Your task to perform on an android device: Open Google Maps app & find the attraction place Leisure Valley Park
Image 0: 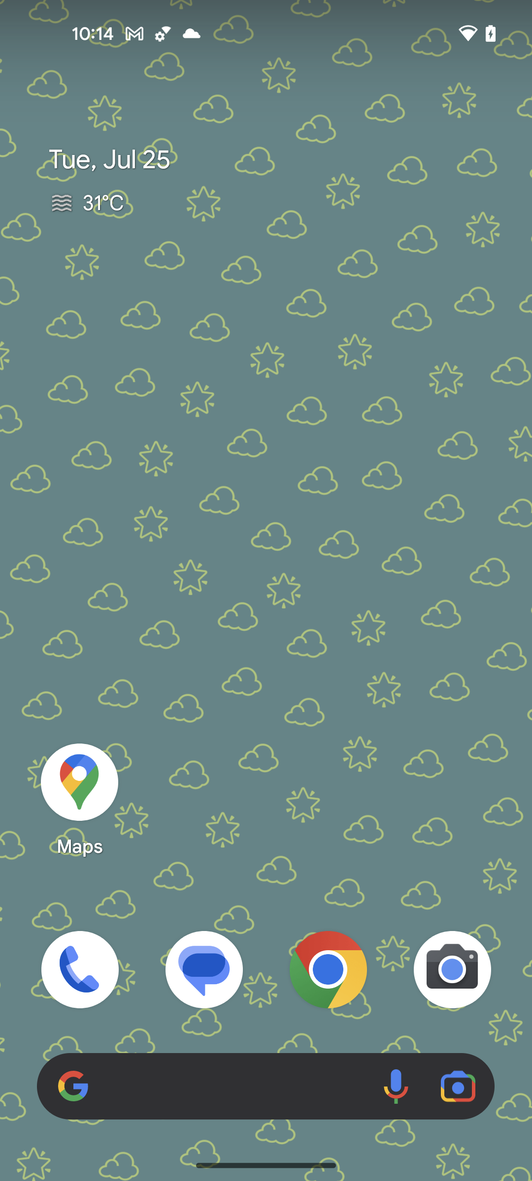
open Google Maps app
Step 0: open app "Maps"
Image 1: 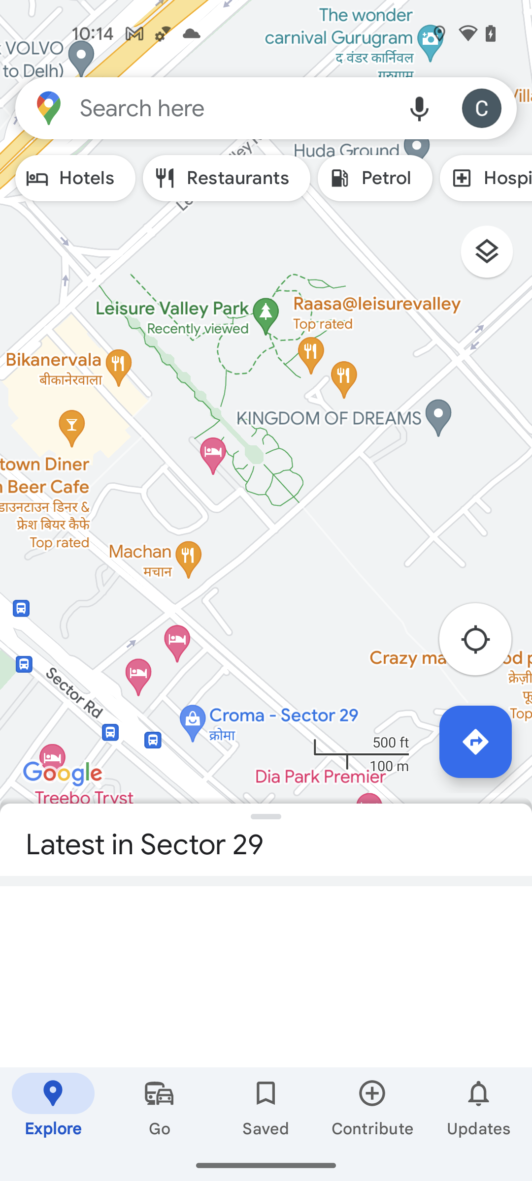
click on the search bar at the top of the screen
Step 1: click (234, 108)
Image 2: 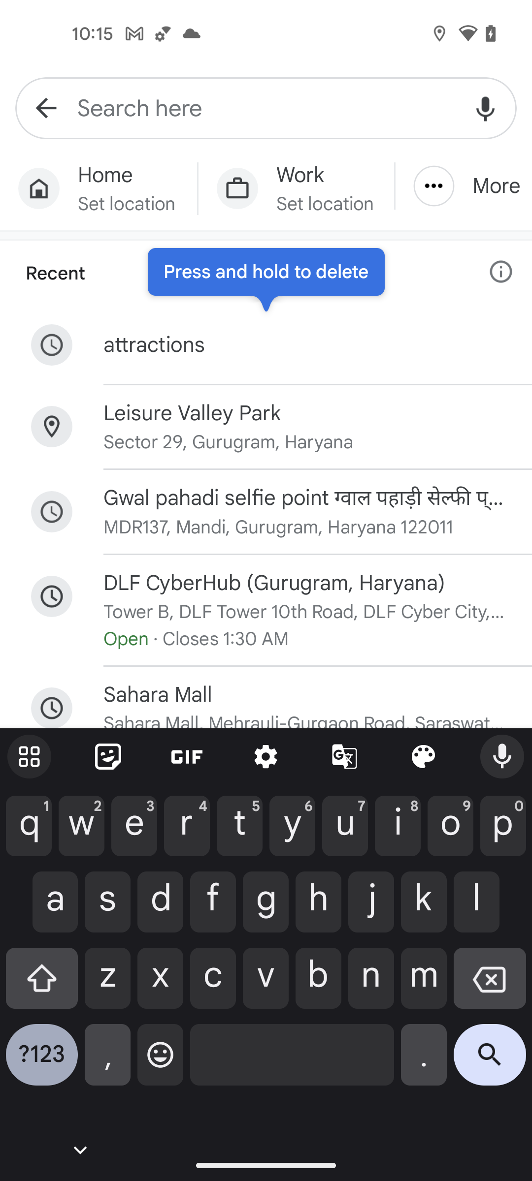
enter the place name Leisure Valley Park
Step 2: type "Leisure Valley Park"
Image 3: 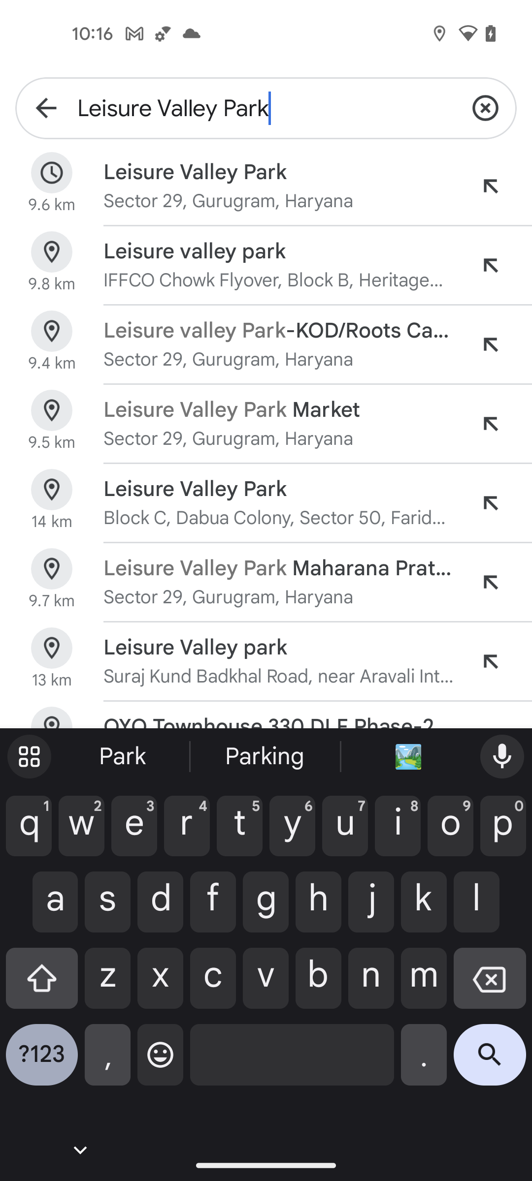
click on the search icon at the bottom right corner of the screen
Step 3: click (490, 1062)